Your task to perform on an android device: I want to read reviews of yoga pants.
Image 0: 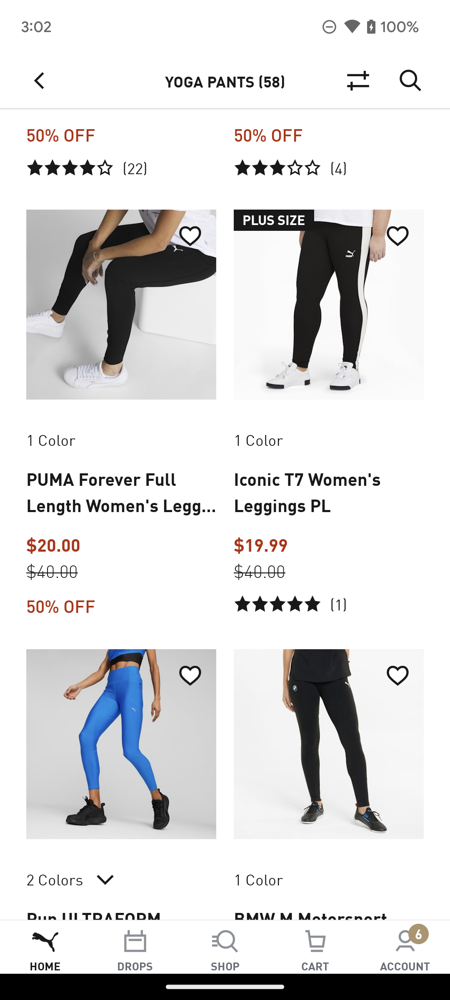
Click on the Iconic T7 on the screen.
Step 0: click (329, 412)
Image 1: 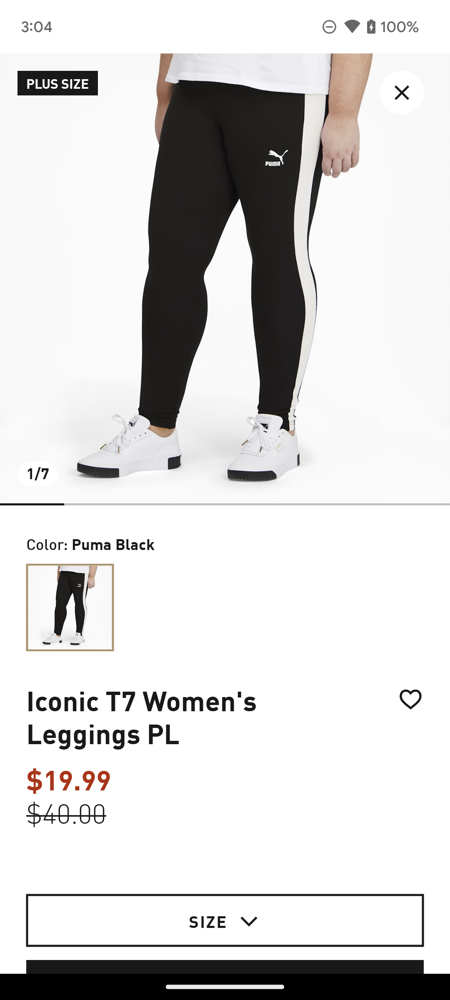
Swipe up on the screen.
Step 1: scroll down
Image 2: 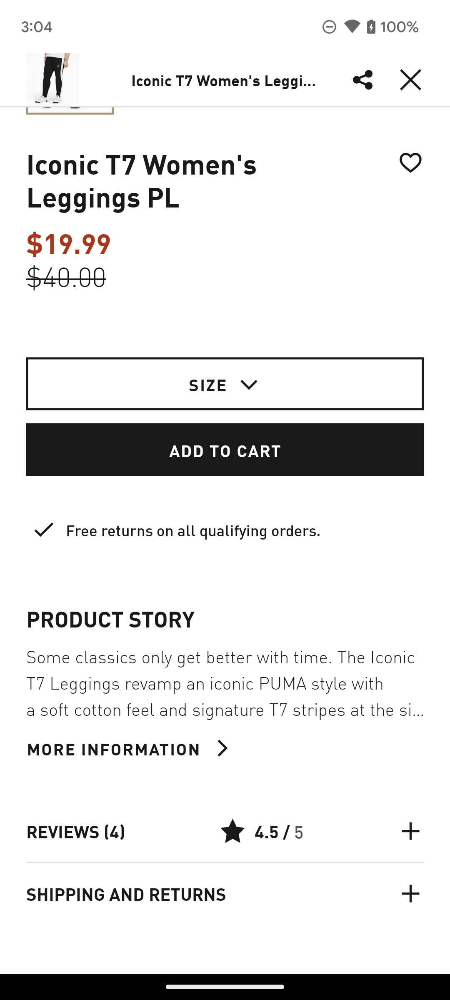
Click on the REVIEWS option on the screen.
Step 2: click (75, 831)
Image 3: 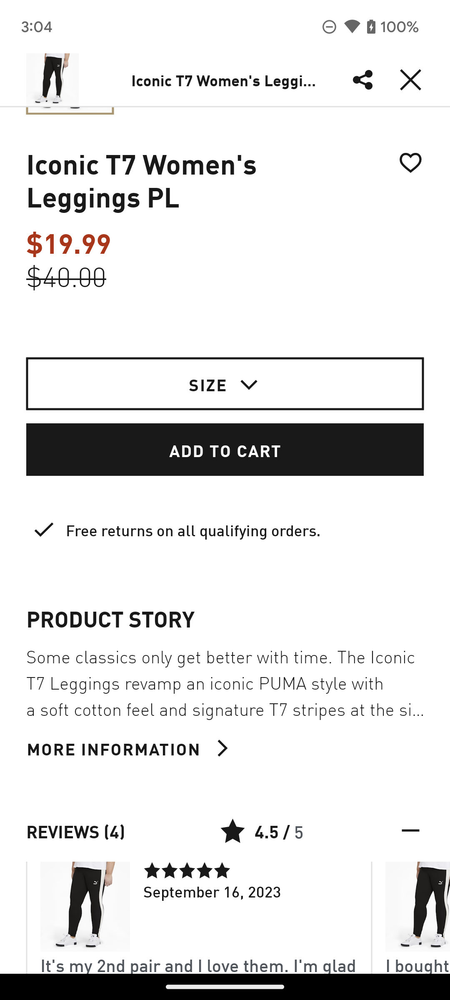
Click on the REVIEWS option on the screen.
Step 3: wait